Your task to perform on an android device: I want to choose from the category of  sofa sets because I need it. I have enough space in my house
Image 0: 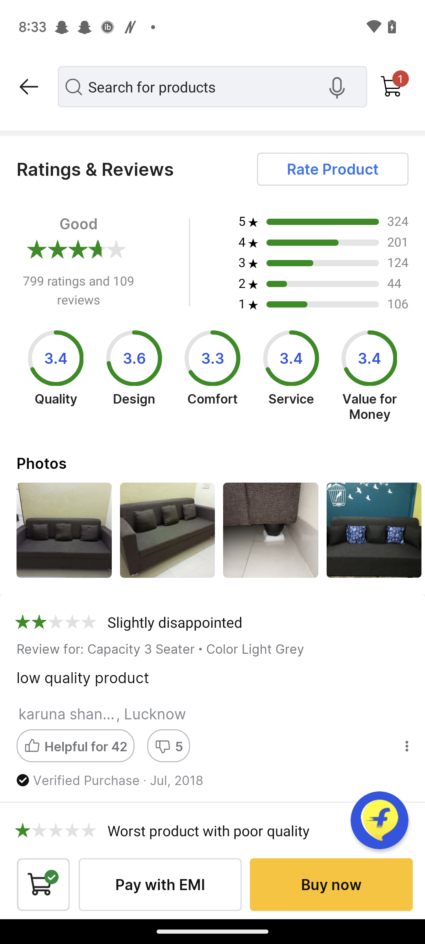
Go back to the screen
Step 0: press back button
Image 1: 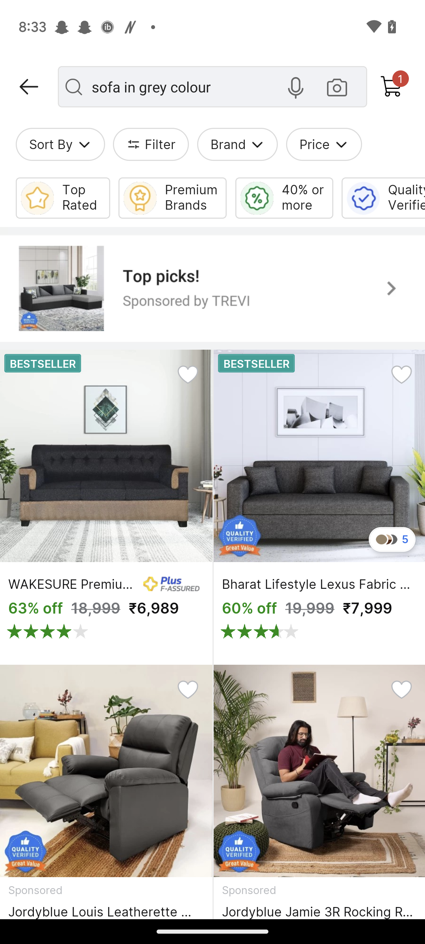
Click on the filter icon 
Step 1: click (138, 146)
Image 2: 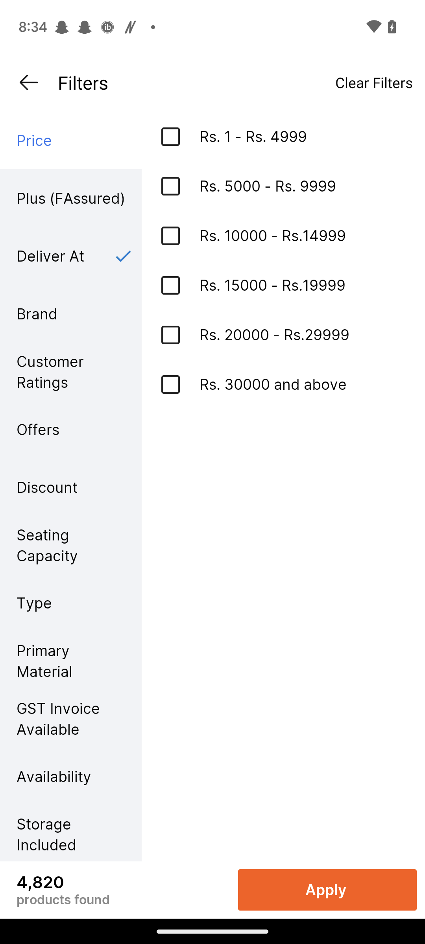
Scroll up to view the category option 
Step 2: scroll down
Image 3: 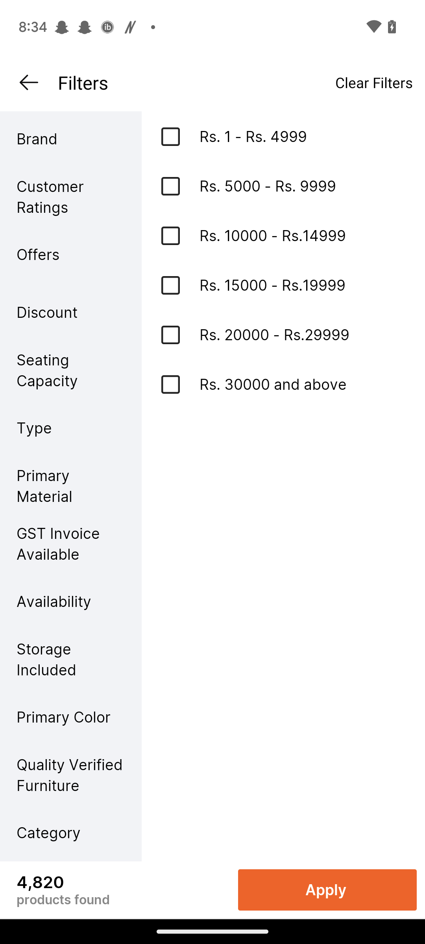
Click on the category option 
Step 3: click (70, 832)
Image 4: 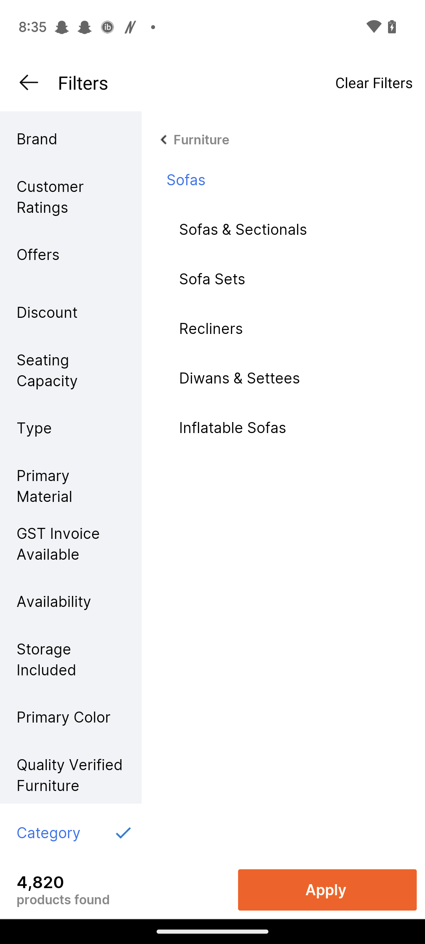
Click on the Sofa sets option
Step 4: click (292, 278)